Your task to perform on an android device: I'm planning to meet Macro Rossi, therefore open the skyscanner app to search for flights from New York to Italy on September 16th, 2023, returning on September 20th, 2023 in business class.
Image 0: 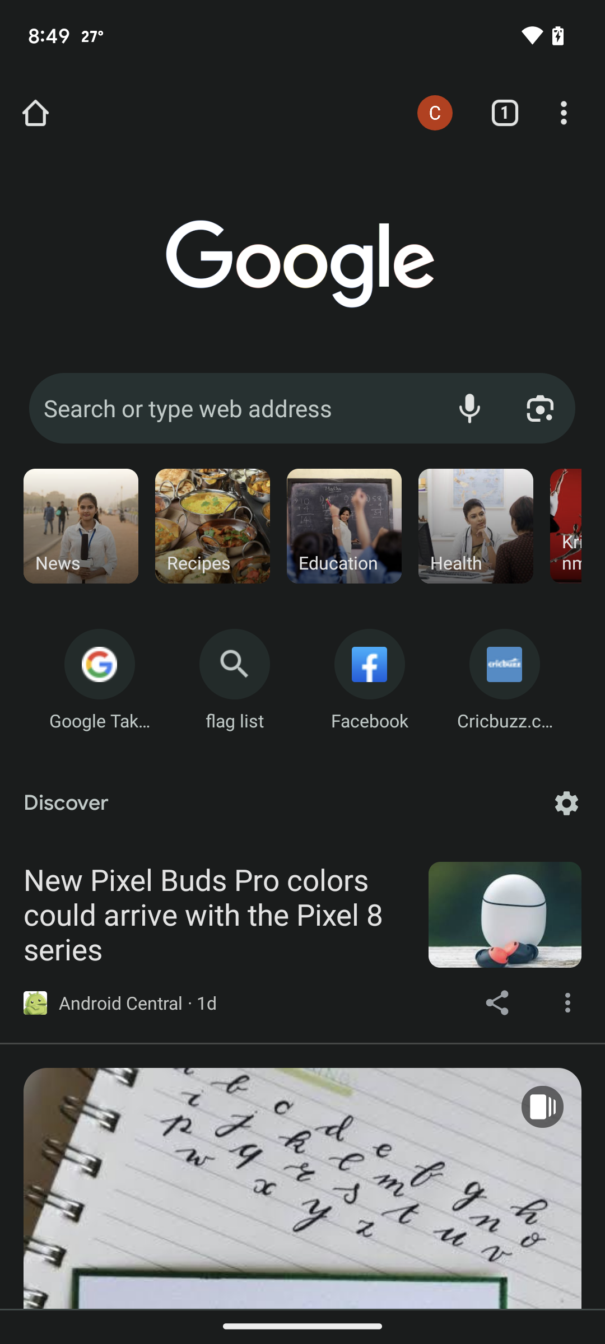
Open the skyscanner app
Step 0: open app "Skyscanner"
Image 1: 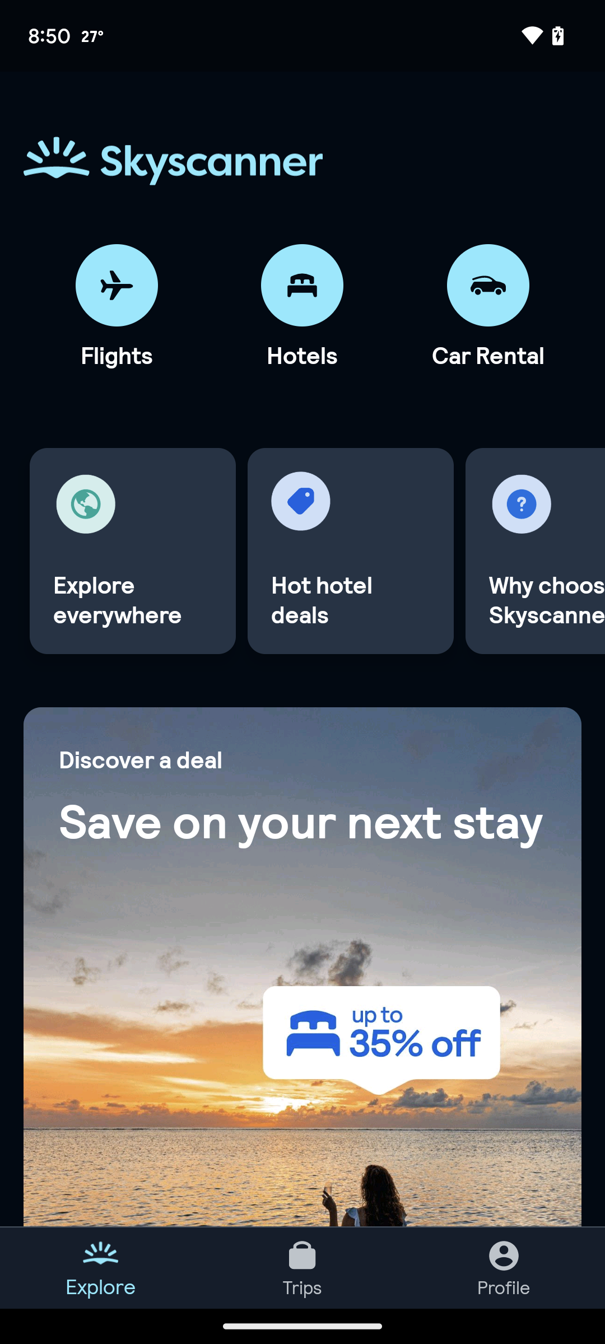
Click on the flight icon at the top of the screen
Step 1: click (117, 285)
Image 2: 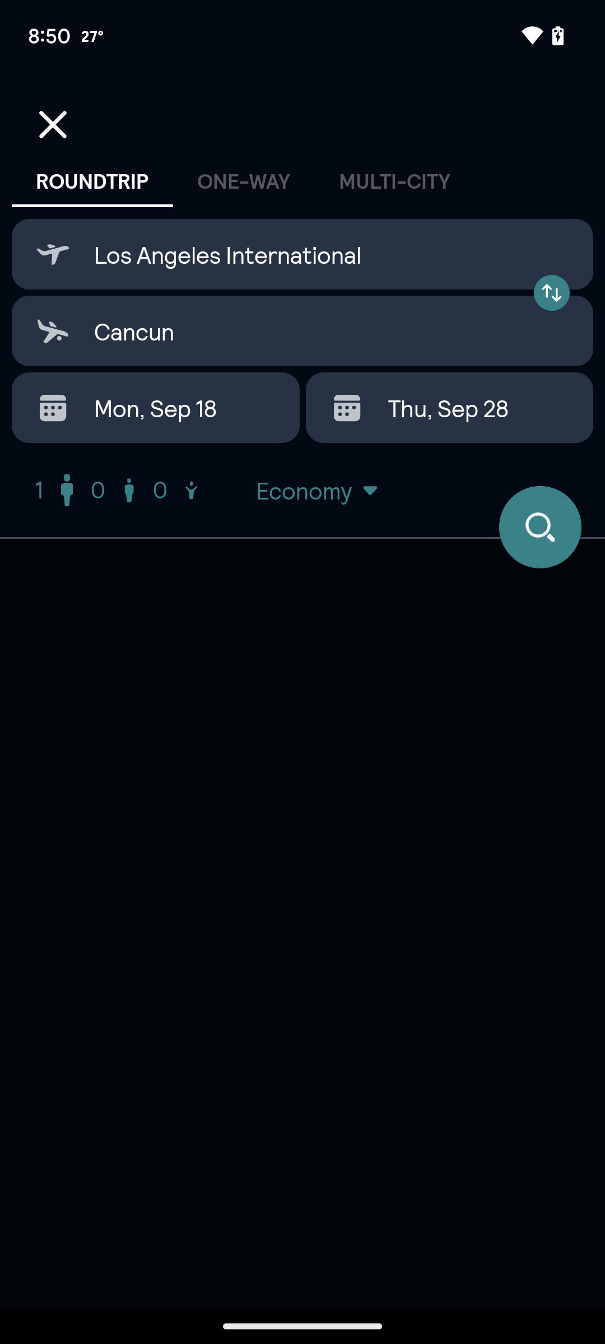
Click on the origin text box
Step 2: click (302, 254)
Image 3: 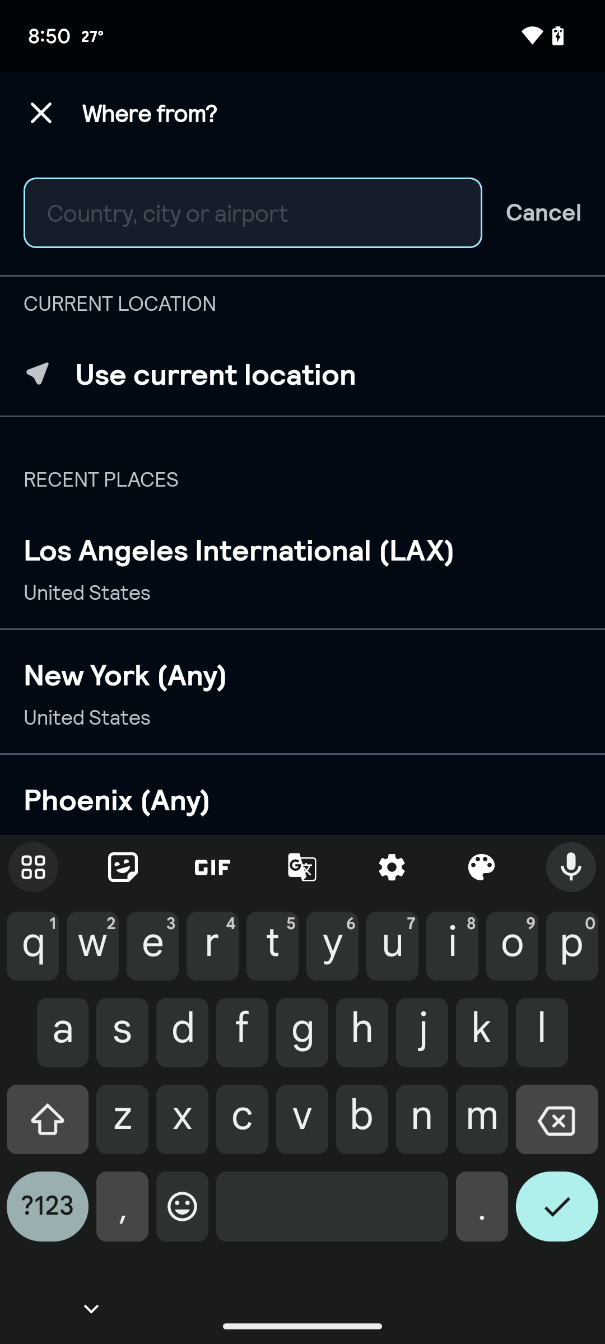
Search for new york
Step 3: type "New York"
Image 4: 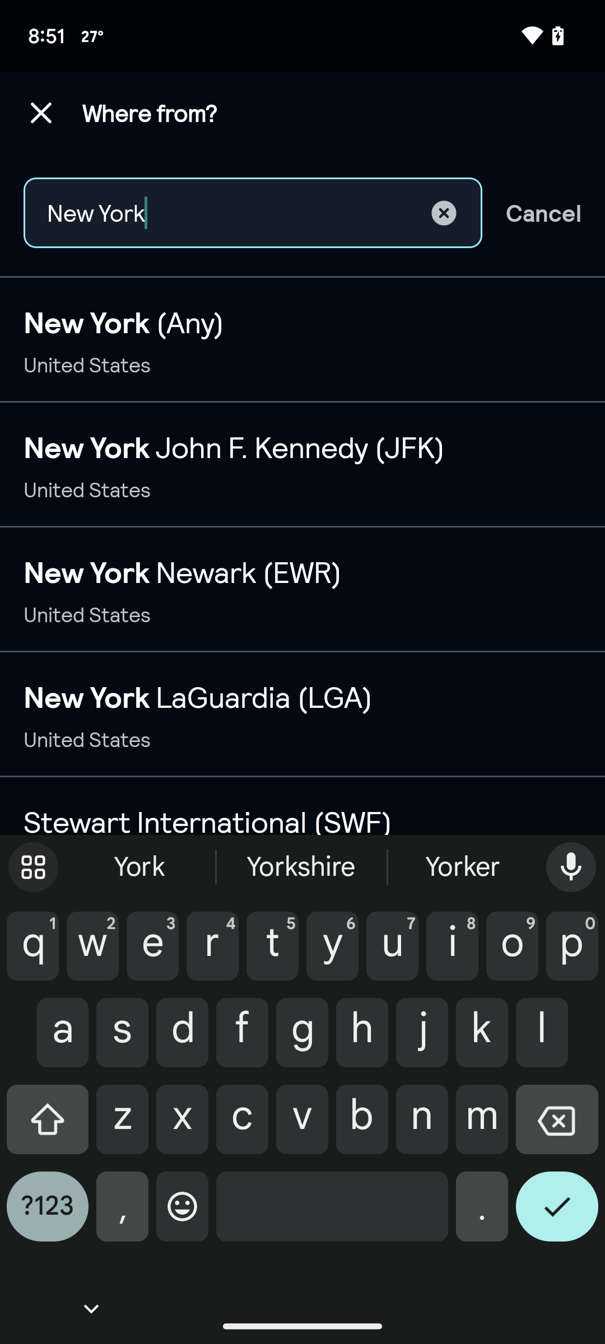
Click on the first suggested result
Step 4: click (302, 340)
Image 5: 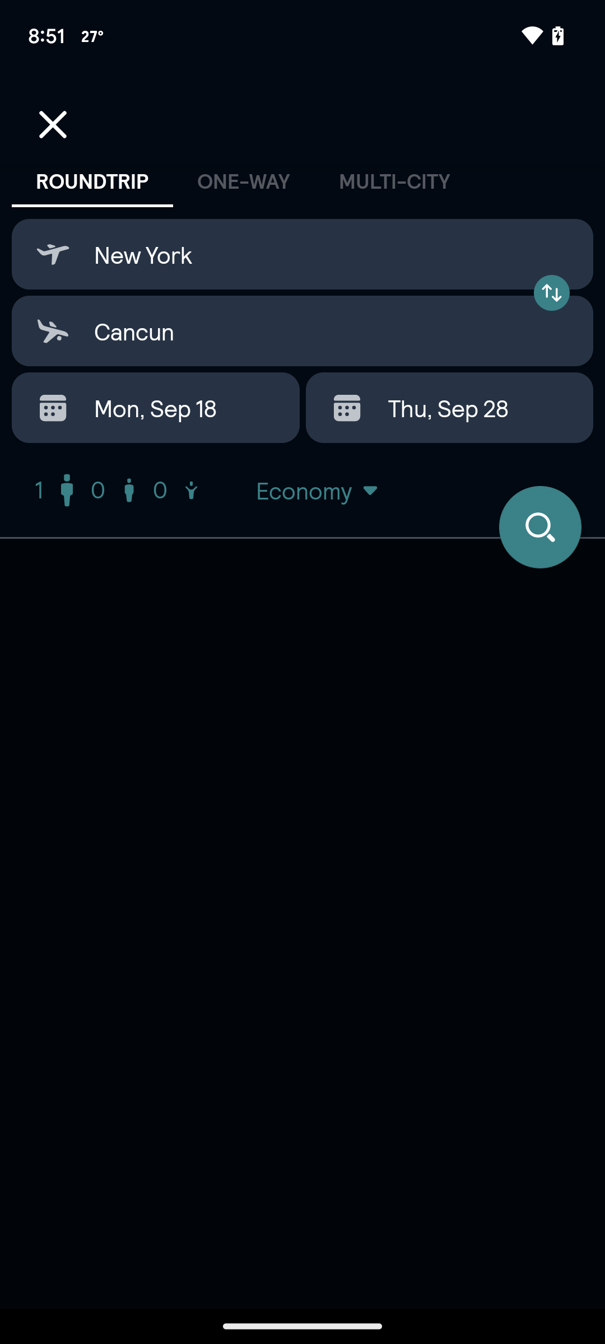
Click on the destination text box
Step 5: click (302, 331)
Image 6: 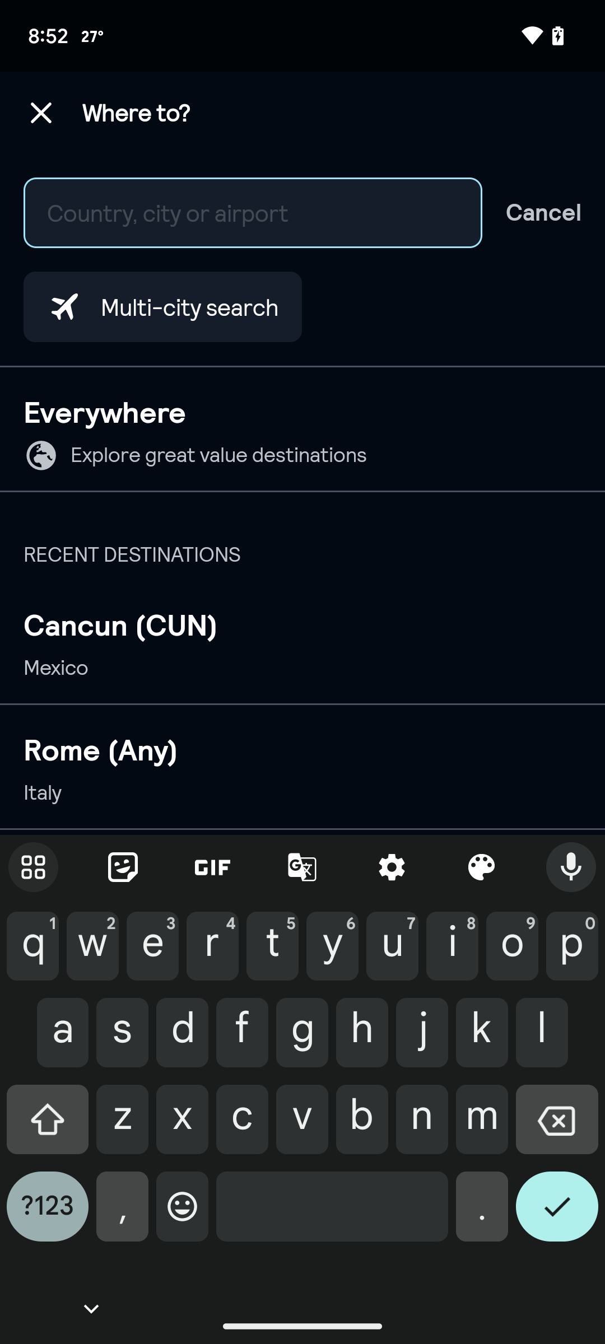
Search for Italy
Step 6: type "Italy"
Image 7: 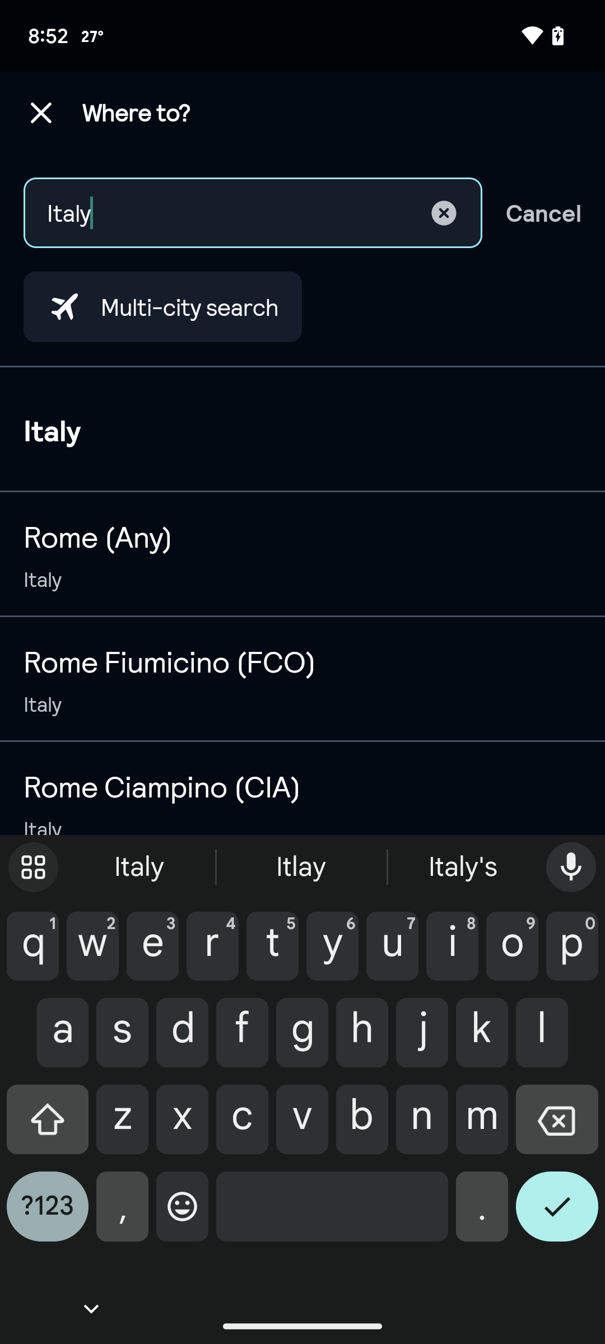
Click on the Rome(Any) Italy
Step 7: click (302, 554)
Image 8: 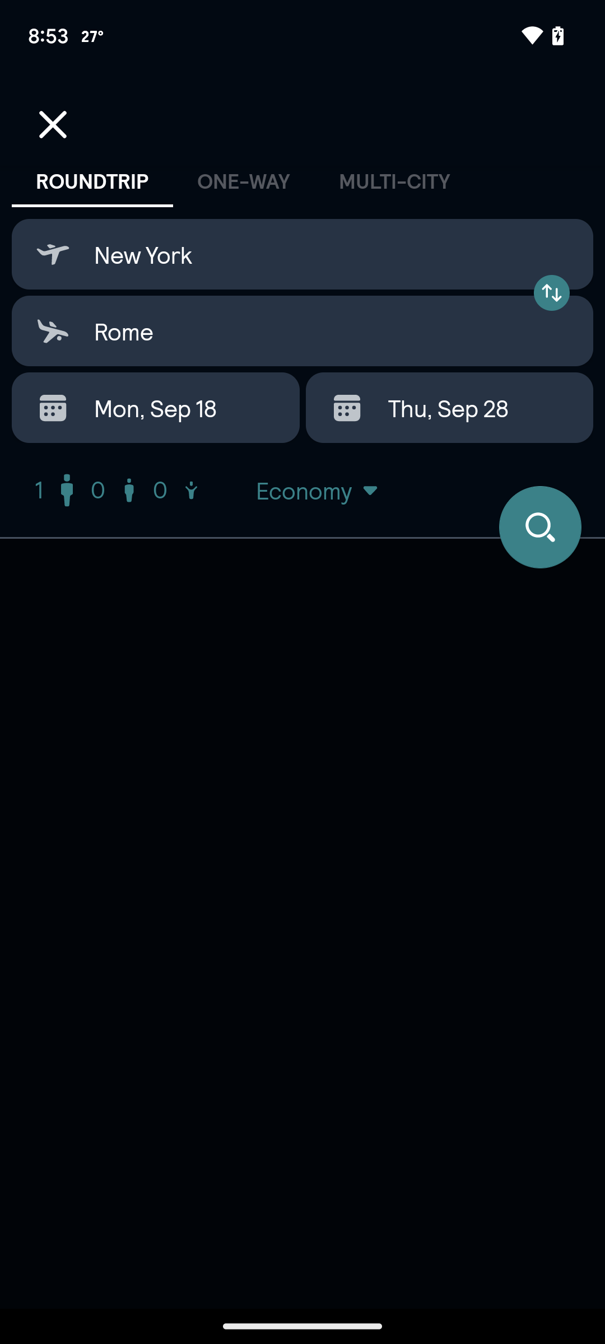
Click on the start date section
Step 8: click (155, 408)
Image 9: 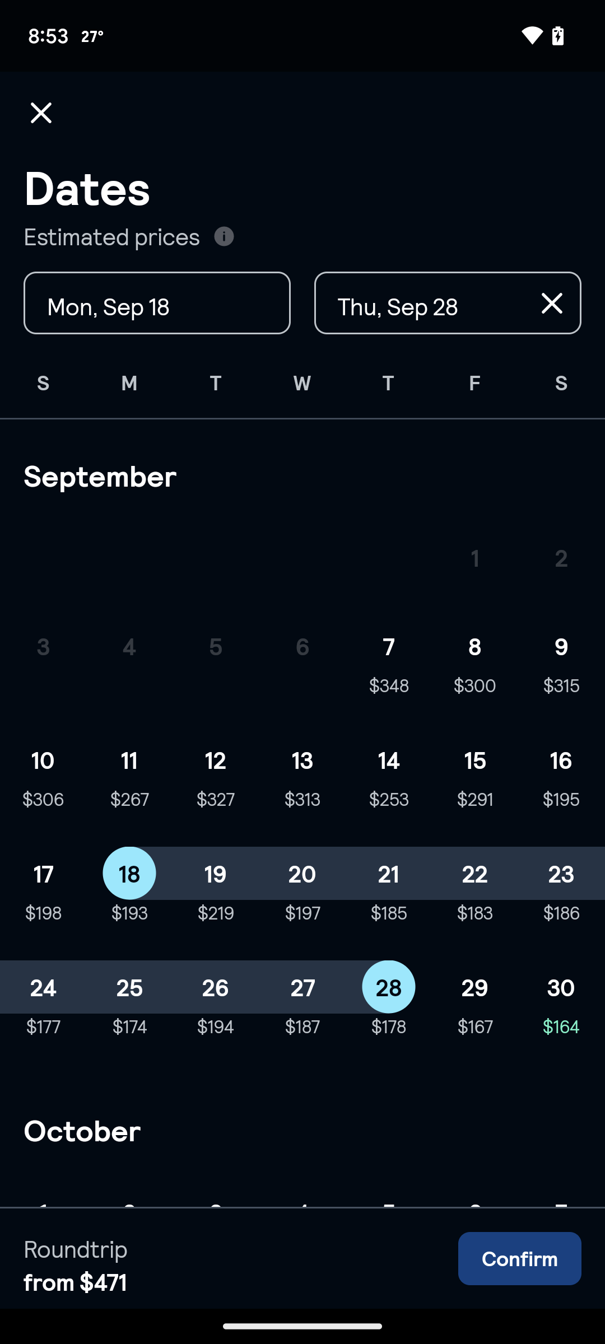
Set the start date as September 16th, 2023,
Step 9: click (561, 759)
Image 11: 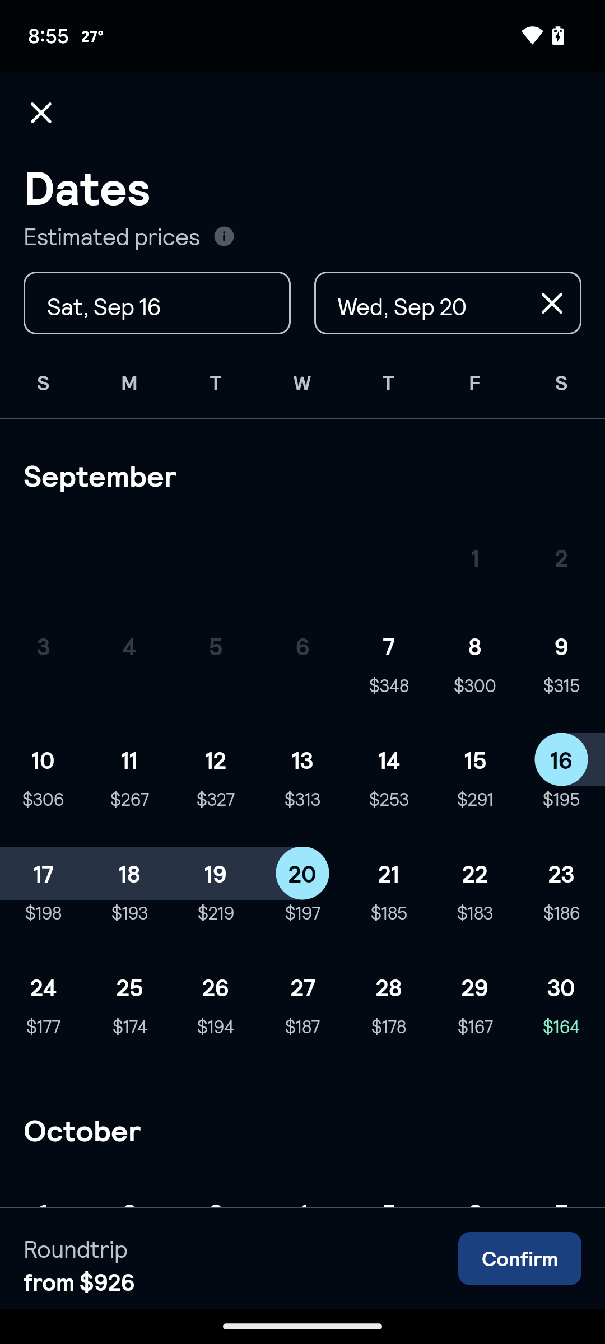
Click on the confirm button at the bottom right corner of the screen
Step 11: click (520, 1258)
Image 12: 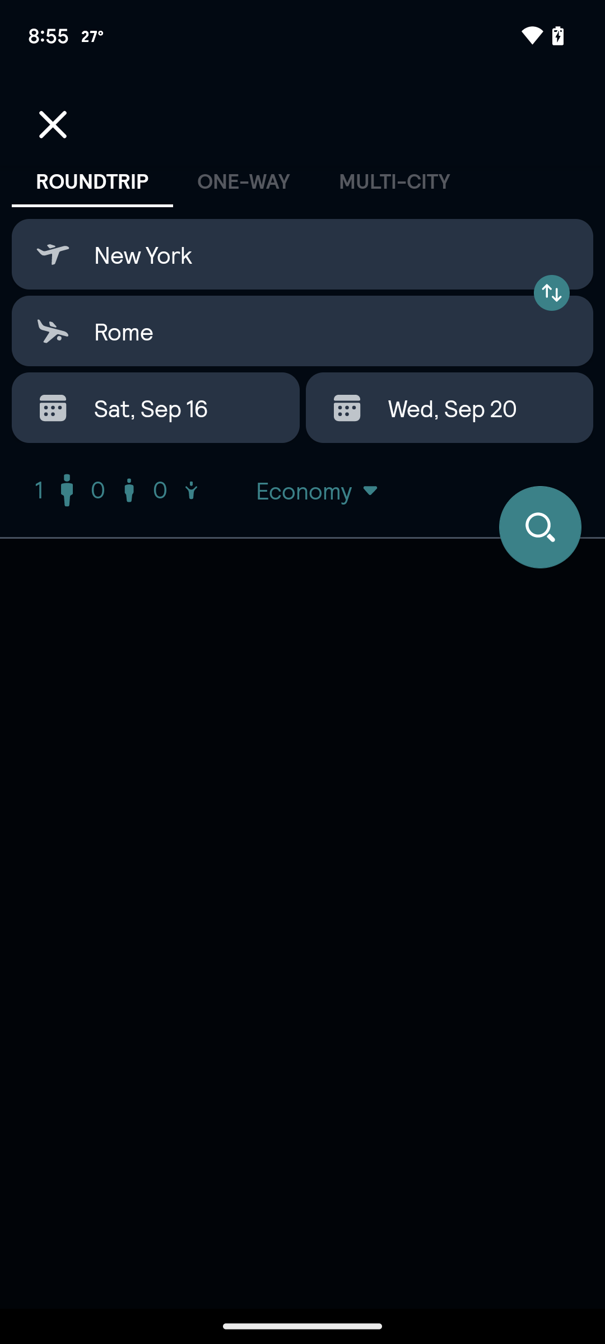
Click on the class section
Step 12: click (304, 490)
Image 13: 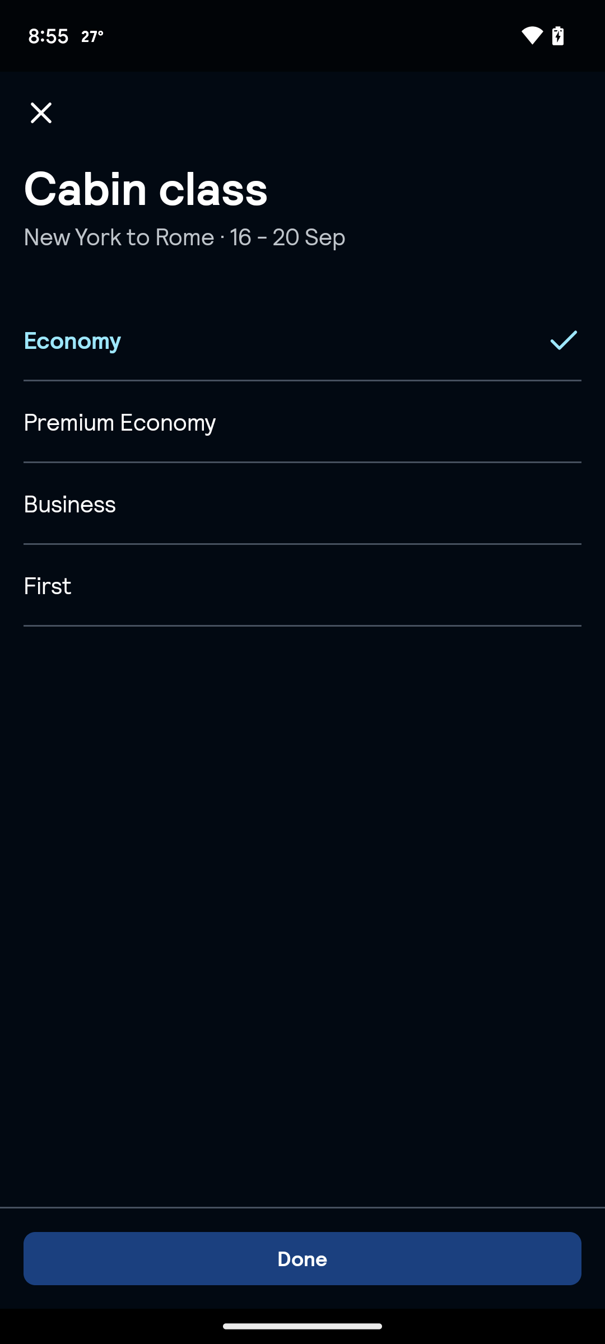
Click on the business class
Step 13: click (290, 503)
Image 15: 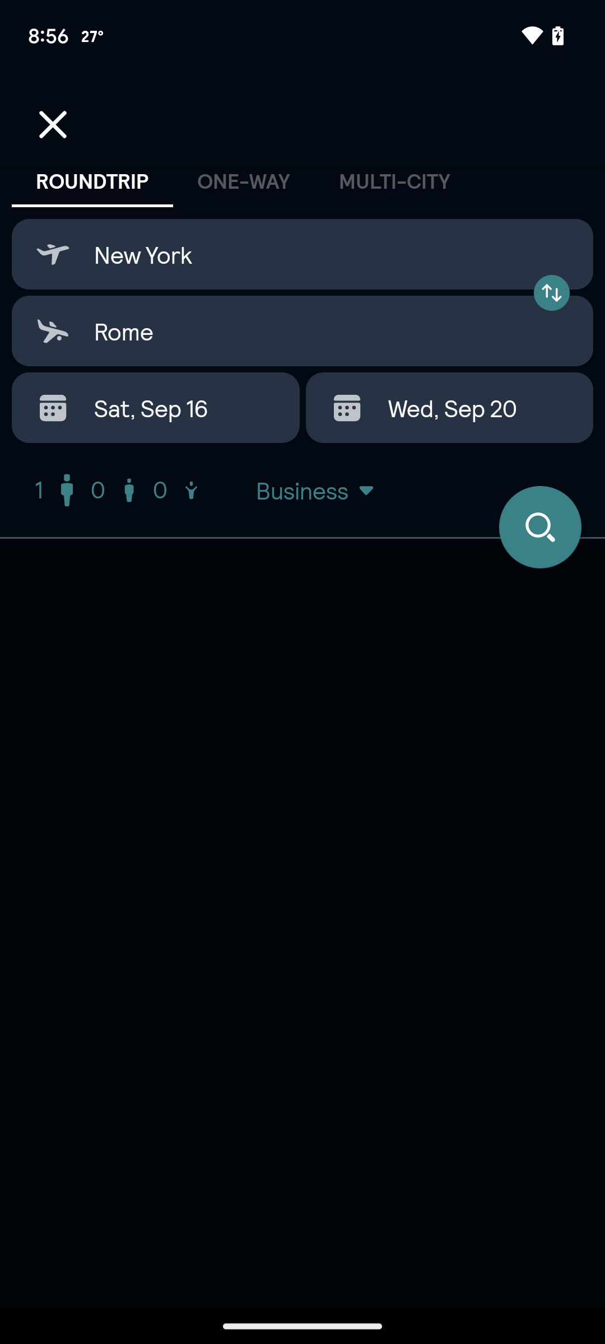
Click on the search icon 
Step 15: click (540, 527)